Your task to perform on an android device: I want to share this ppt to my friend Thomas at Thomas@gmail.com
Image 1: 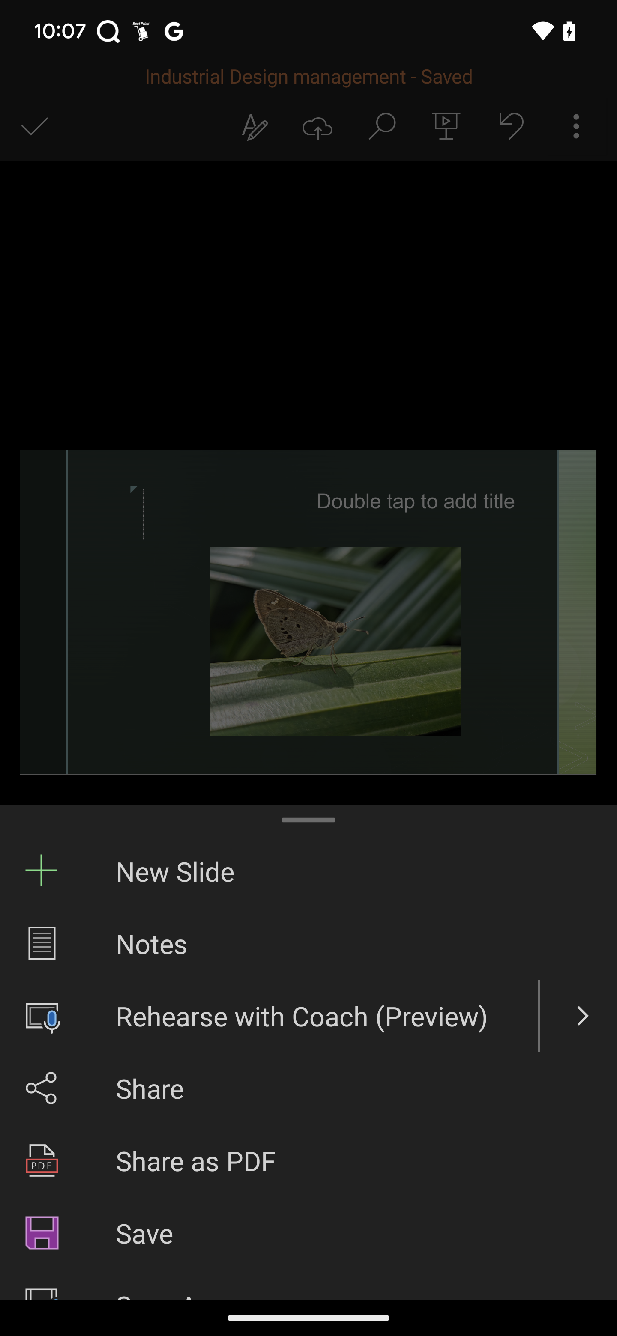
Click on the Share button
Step 1: click (308, 1088)
Image 2: 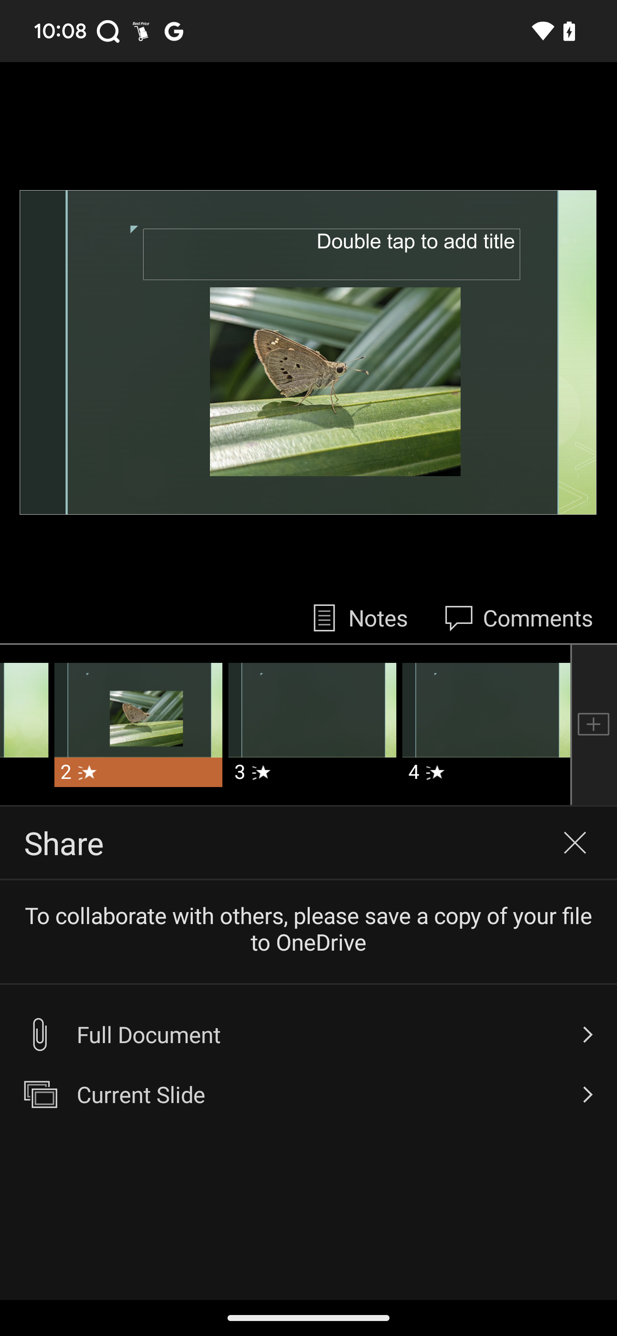
Click on the Share button
Step 2: wait
Image 3: 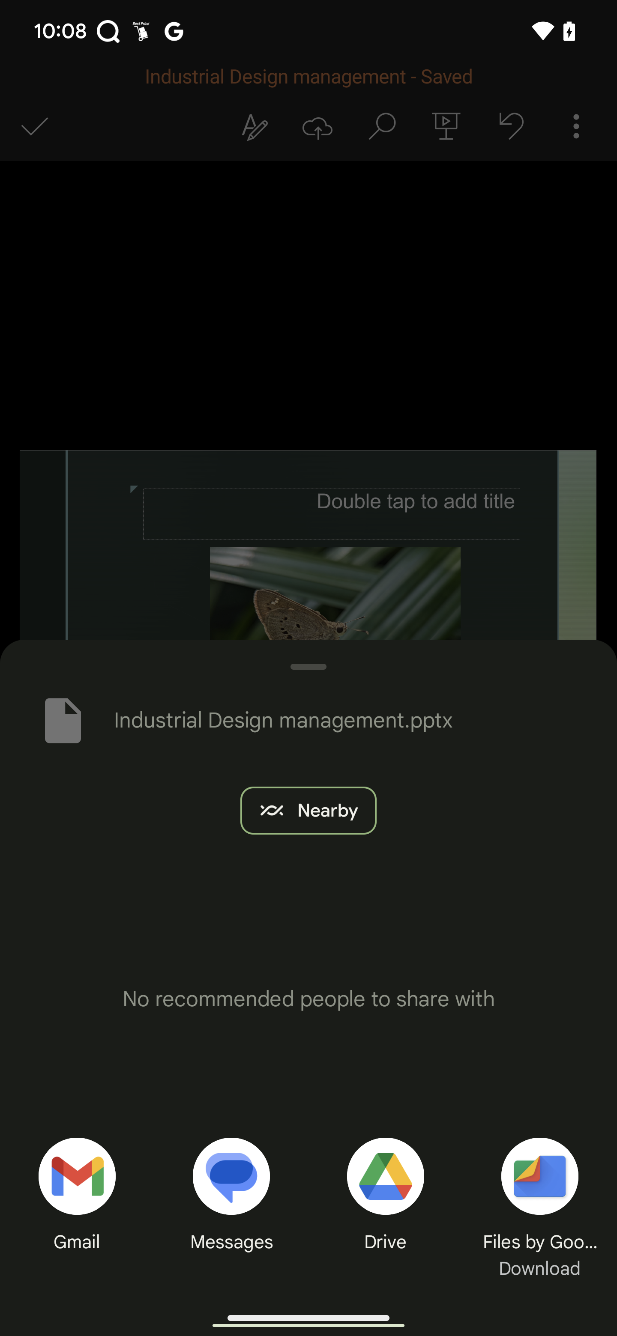
Click on the Gmail button
Step 3: click (76, 1181)
Image 4: 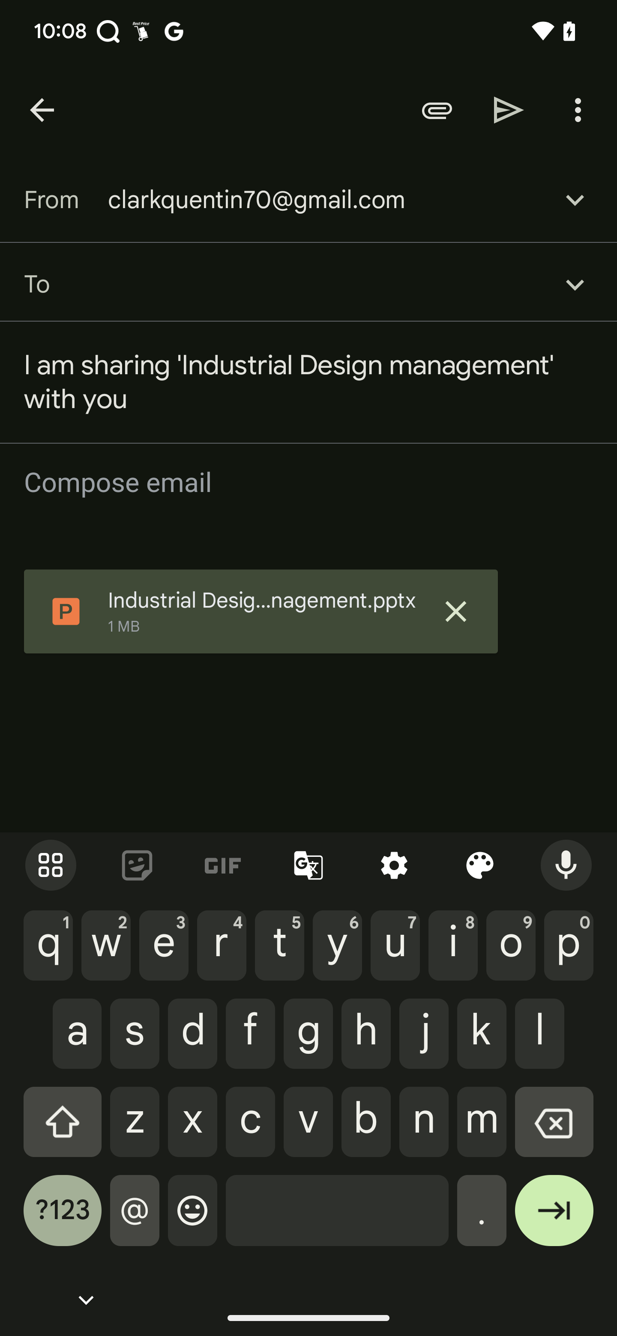
Type Thomas123@gmail.com in the recipient tab
Step 4: type "Thomas123@gmail.com"
Image 5: 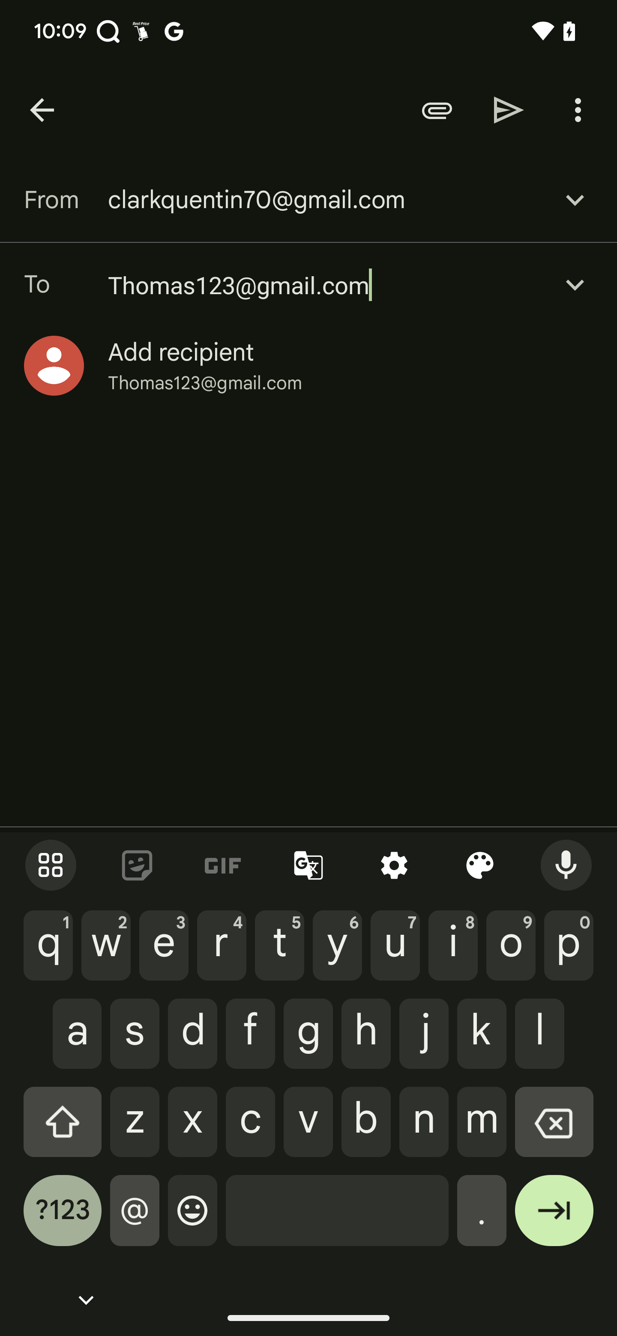
Click on the Send button
Step 5: click (509, 110)